Your task to perform on an android device: I want to see the shoes from the Vans brand.
Image 0: 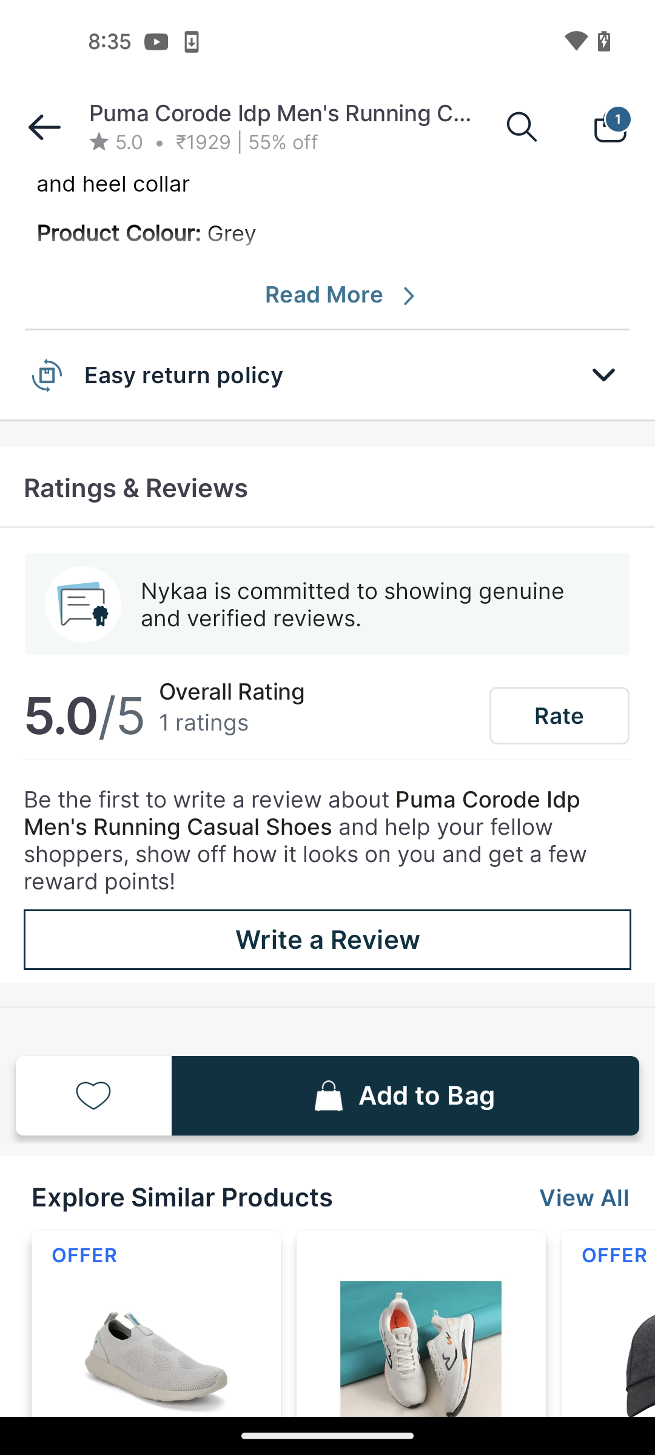
go back
Step 0: press back button
Image 1: 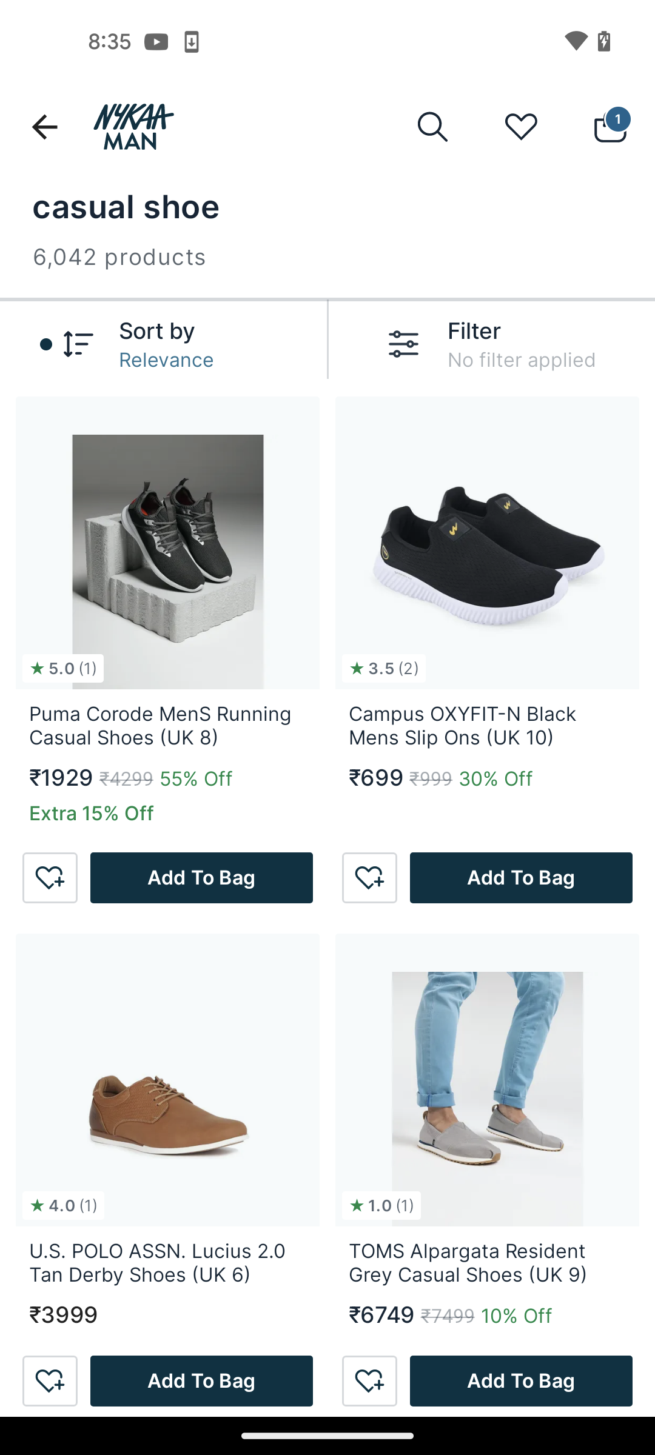
click on the Filter option
Step 1: click (543, 330)
Image 2: 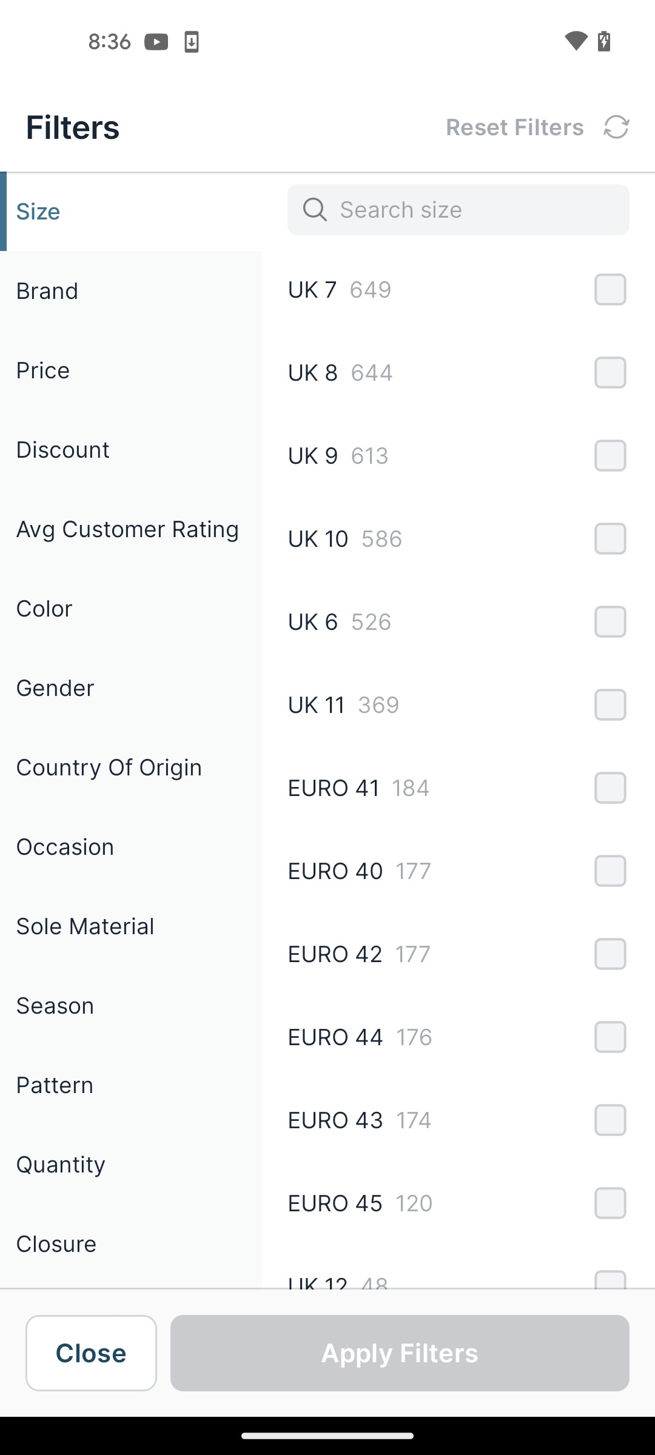
click on the brand section
Step 2: click (47, 290)
Image 3: 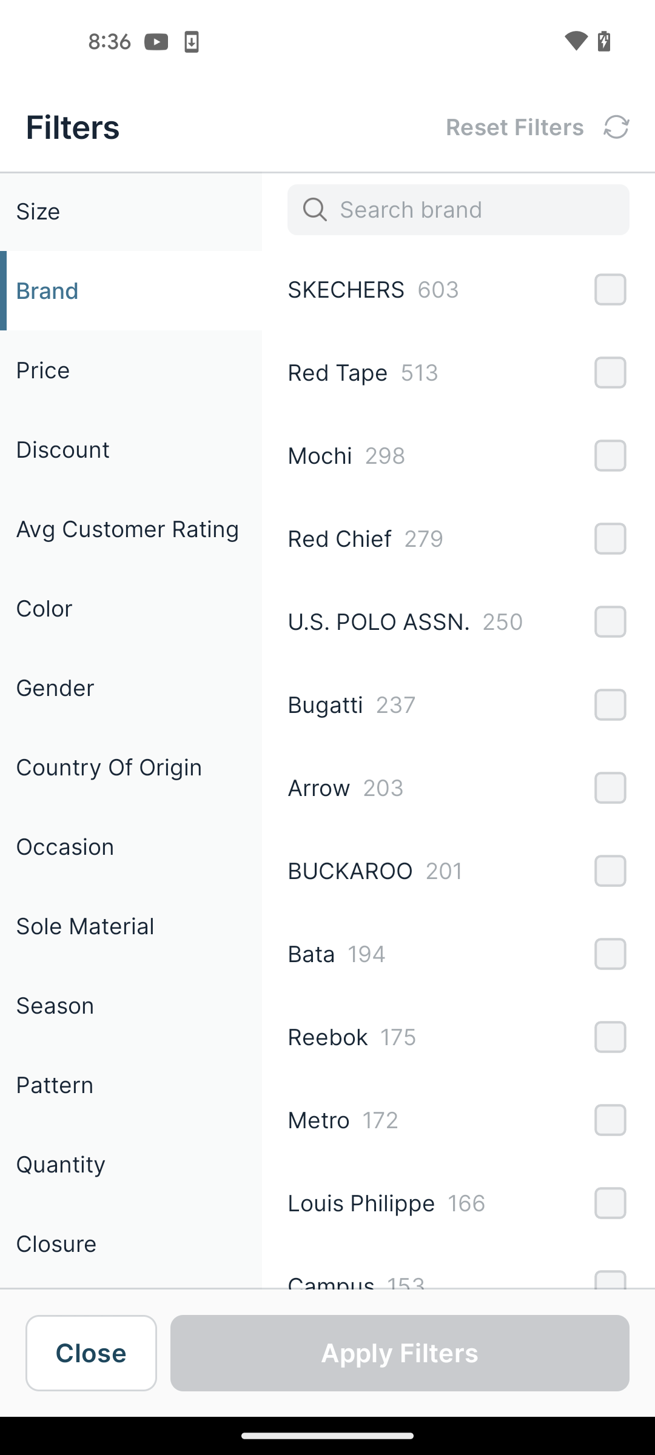
scroll down
Step 3: scroll down
Image 4: 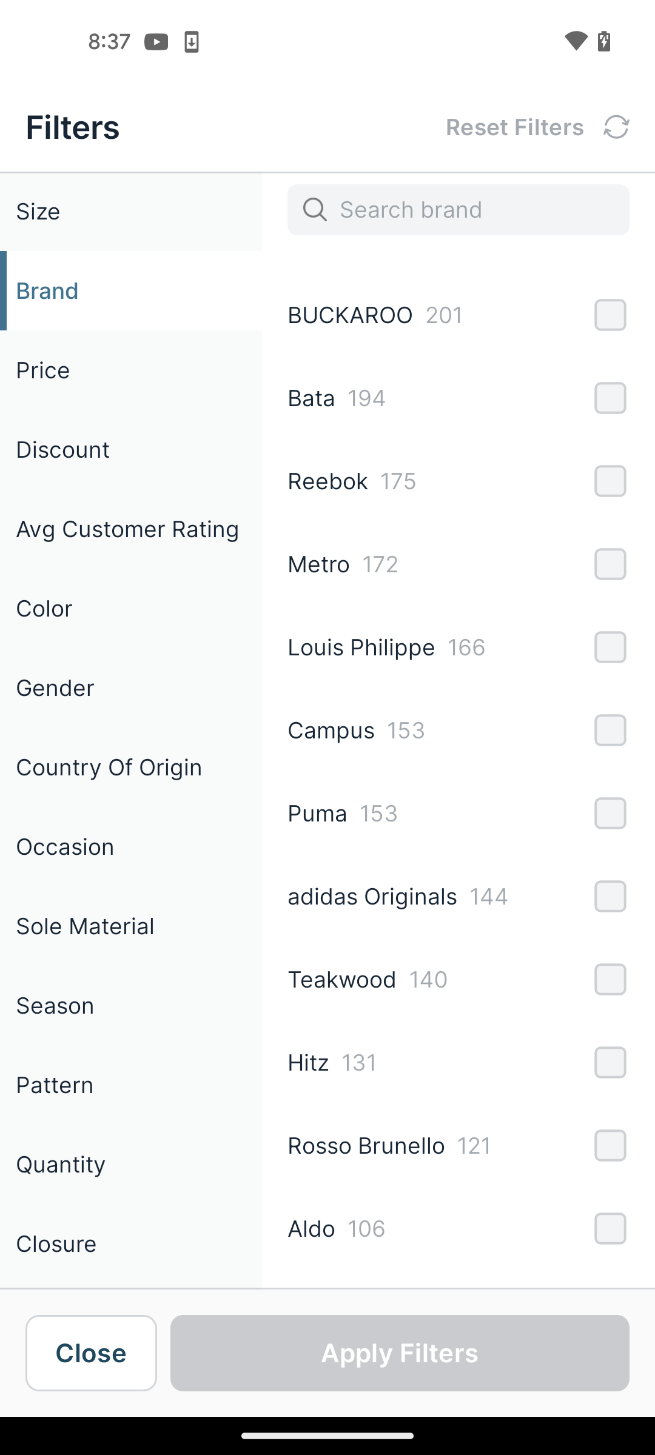
scroll down
Step 4: scroll down
Image 5: 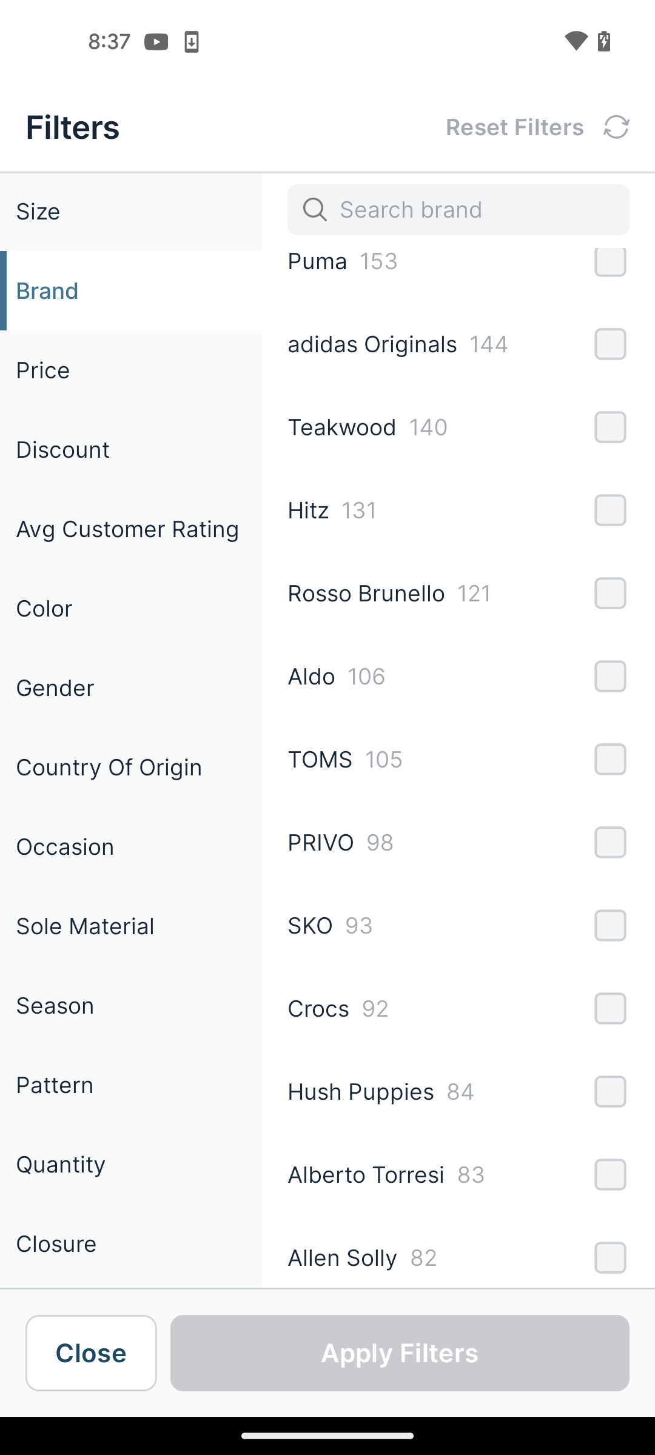
scroll down
Step 5: scroll down
Image 6: 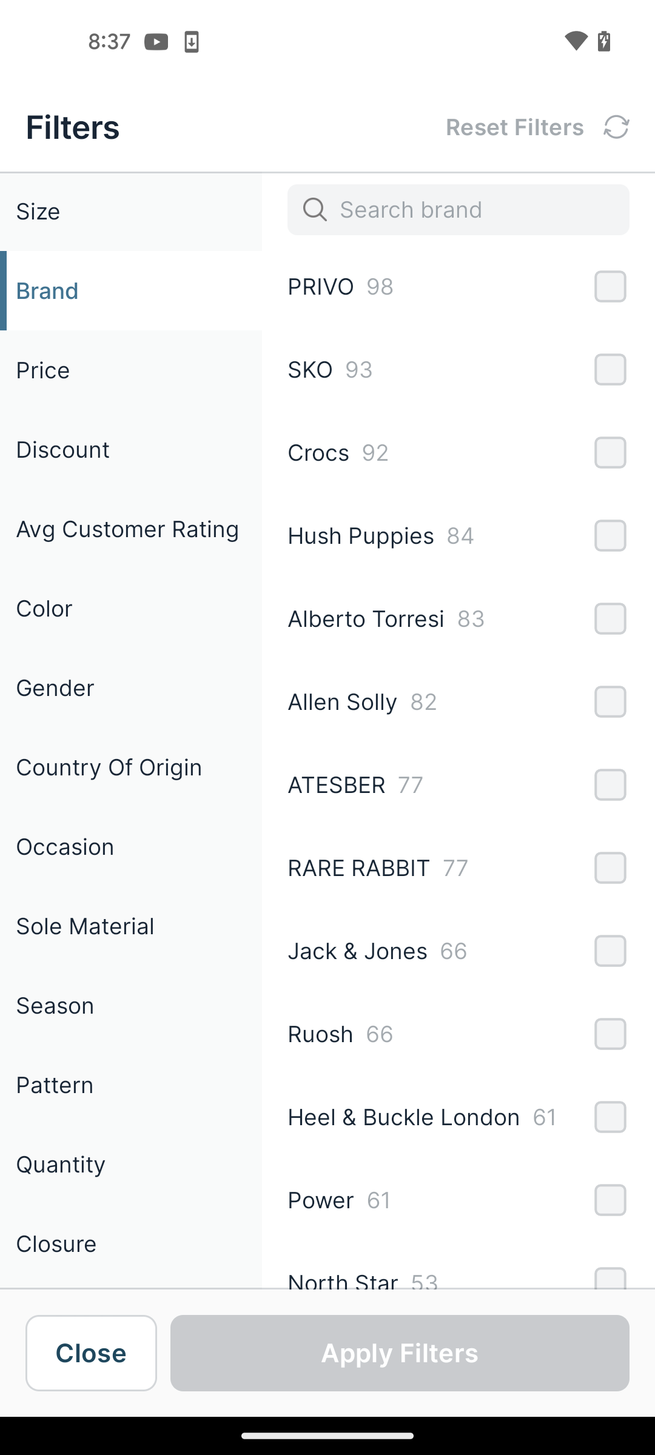
scroll down
Step 6: scroll down
Image 7: 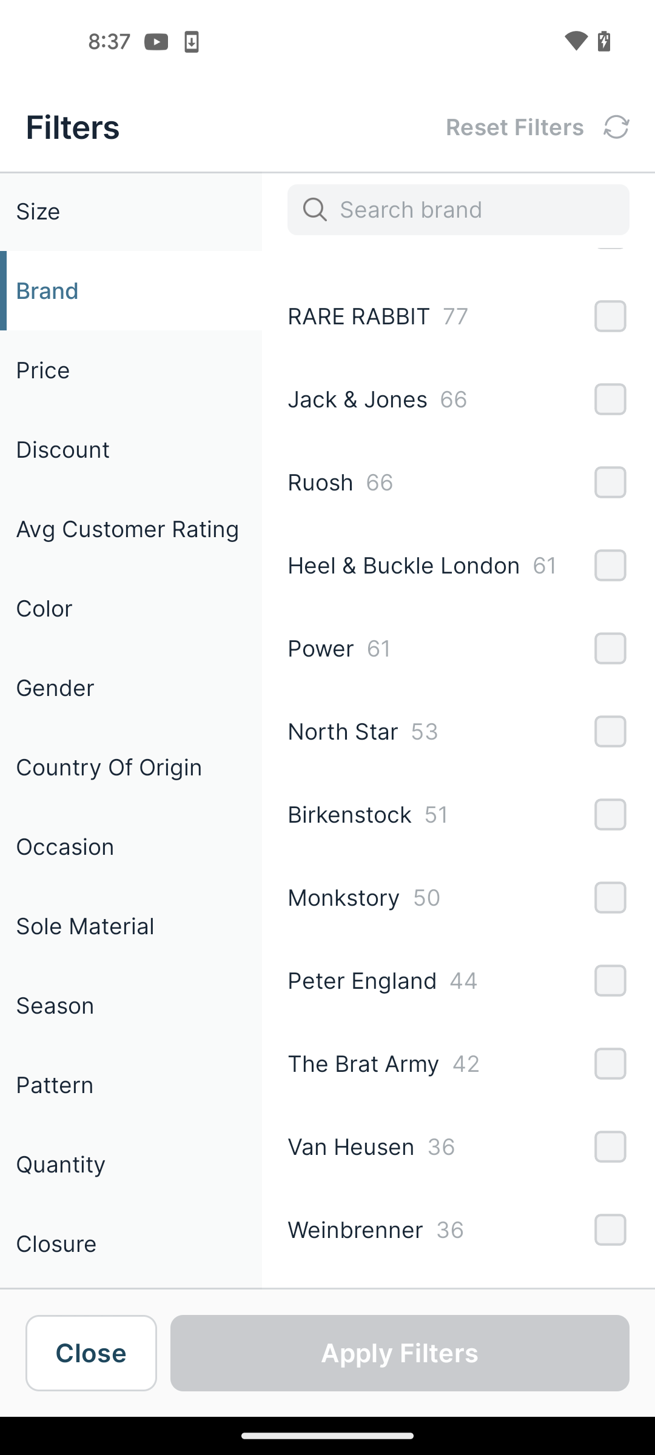
scroll down
Step 7: scroll down
Image 8: 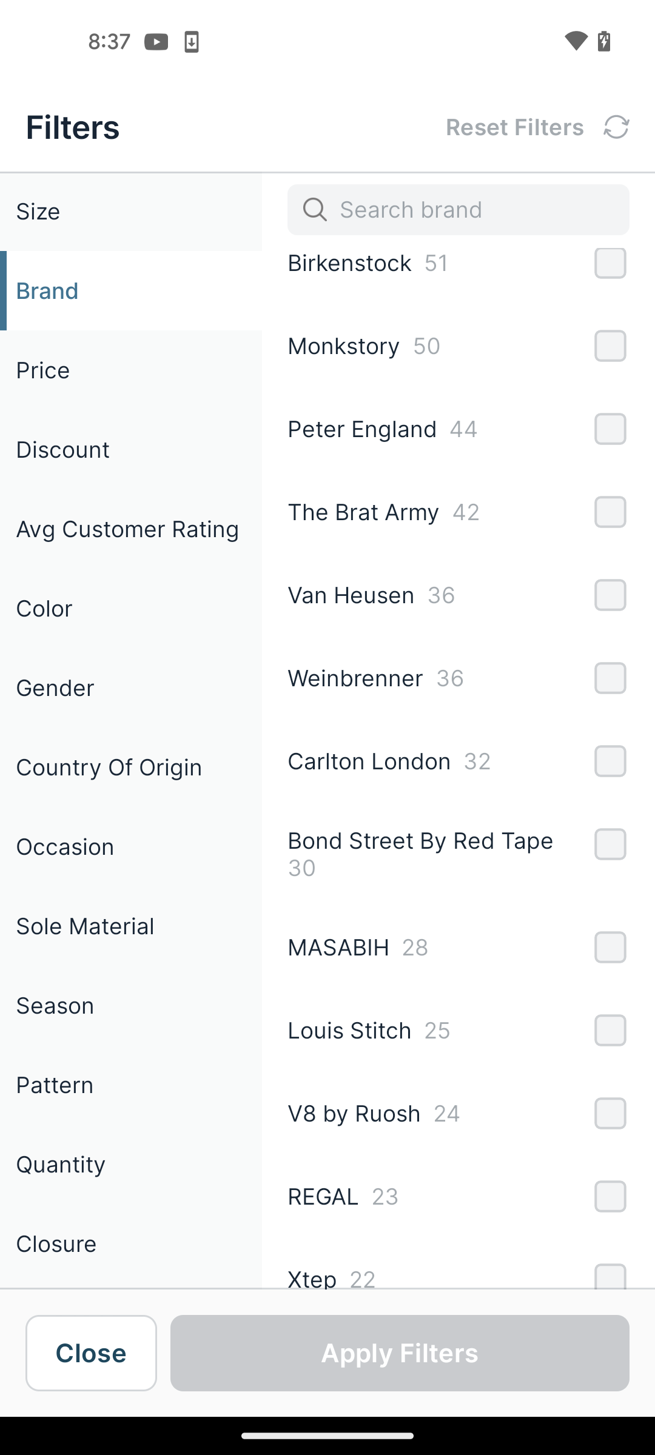
scroll down
Step 8: scroll down
Image 9: 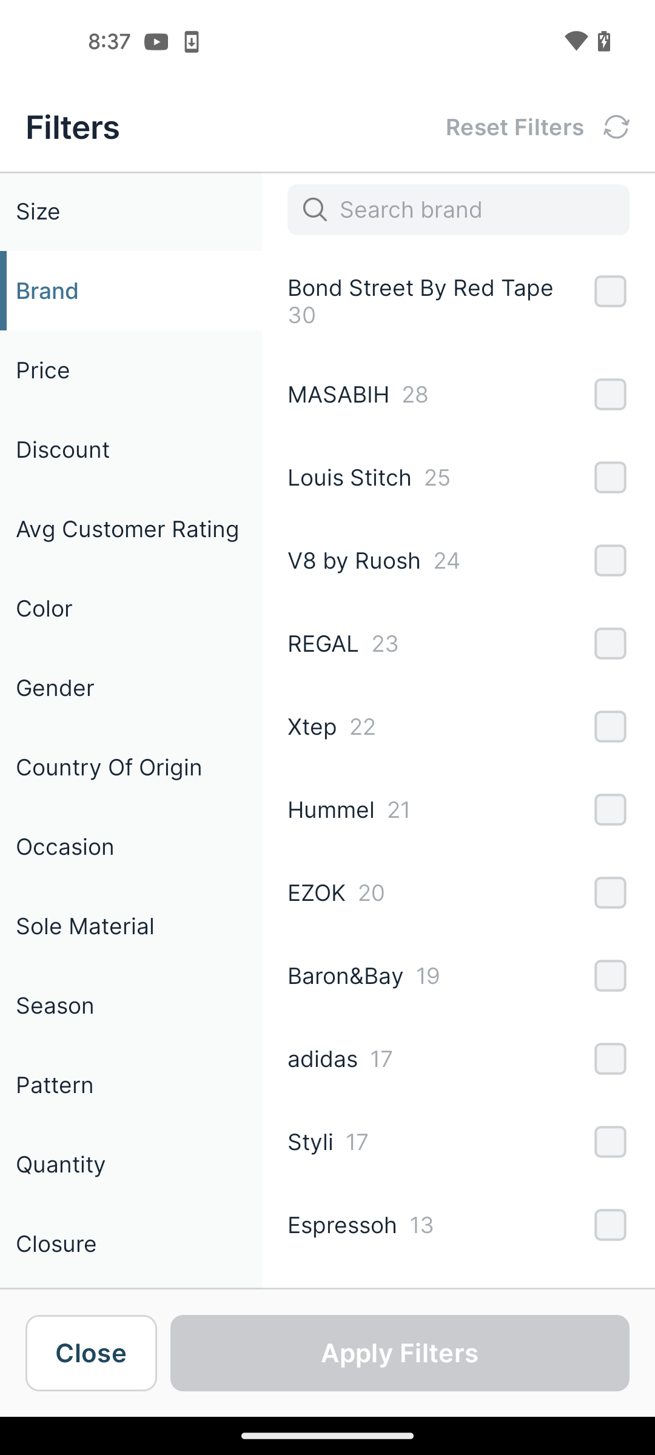
scroll down
Step 9: scroll down
Image 11: 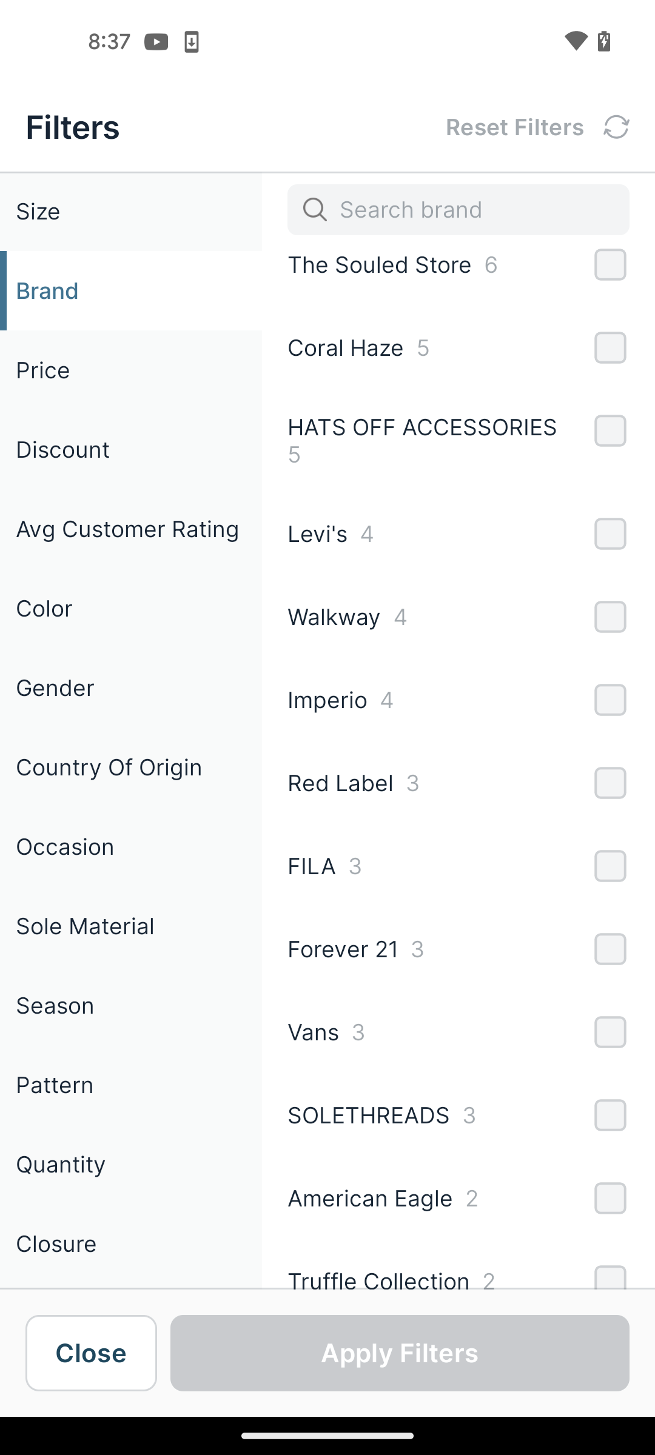
select the Vans option
Step 11: click (326, 1032)
Image 12: 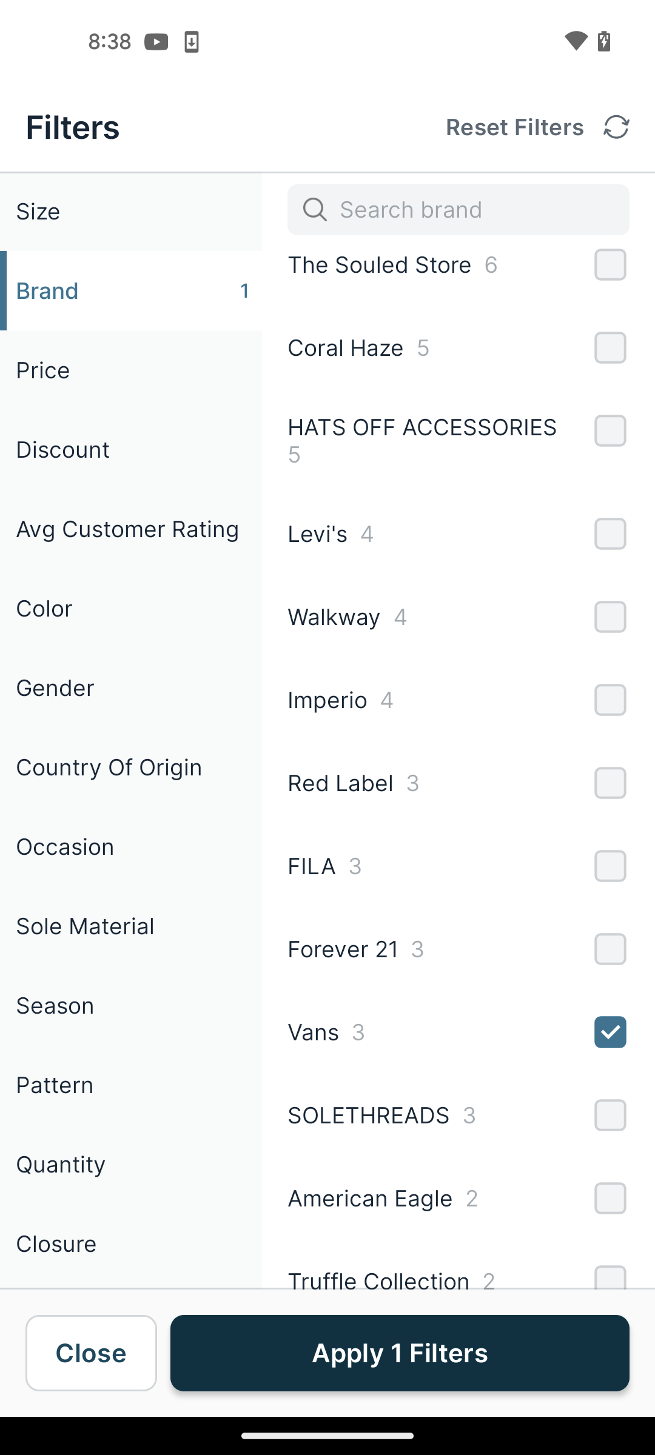
click on the Apply filters option
Step 12: click (400, 1353)